Your task to perform on an android device: View the details of Flights having only one stop from Guarulhos International Airport to John F. Kennedy International Airport in the lastminute.com app.
Image 0: 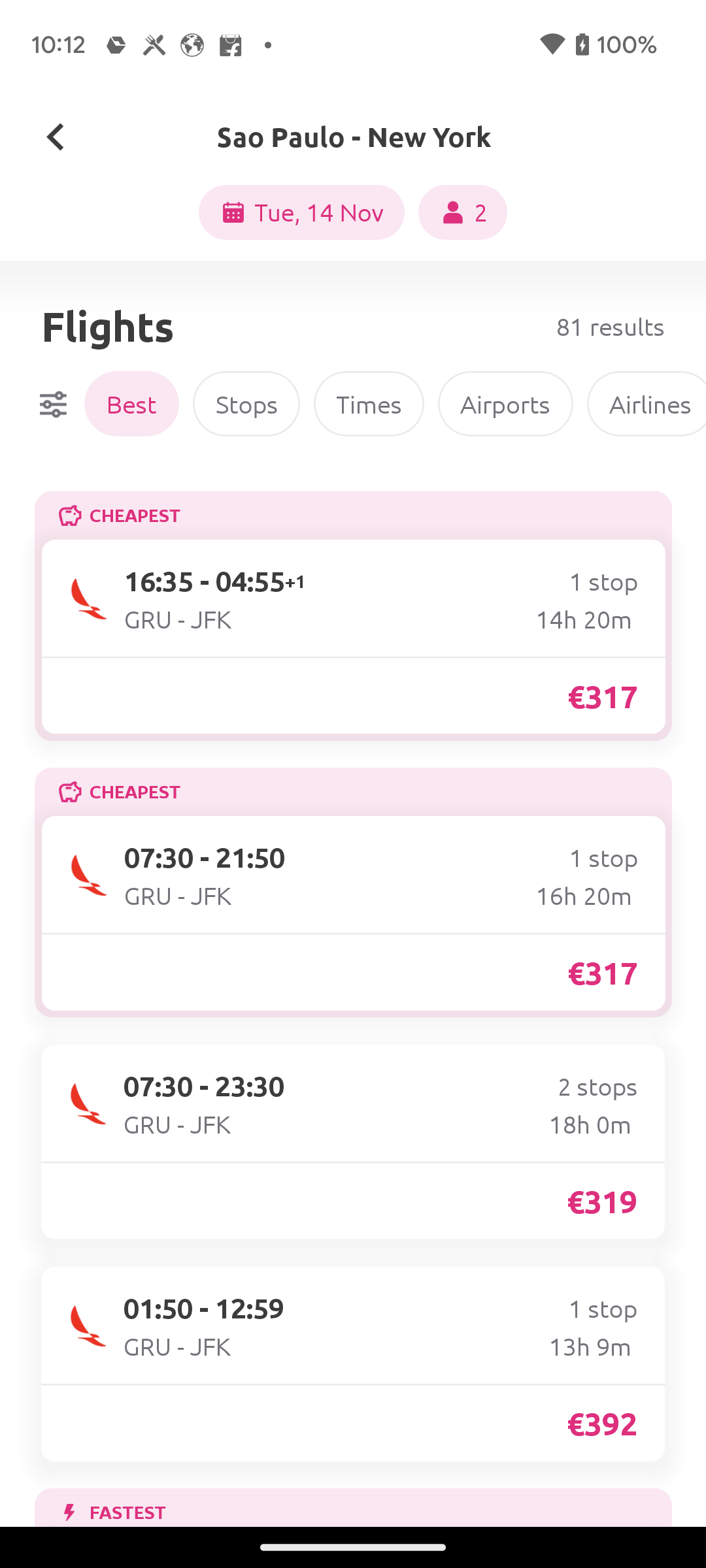
Click on the stops filter
Step 0: click (246, 404)
Image 1: 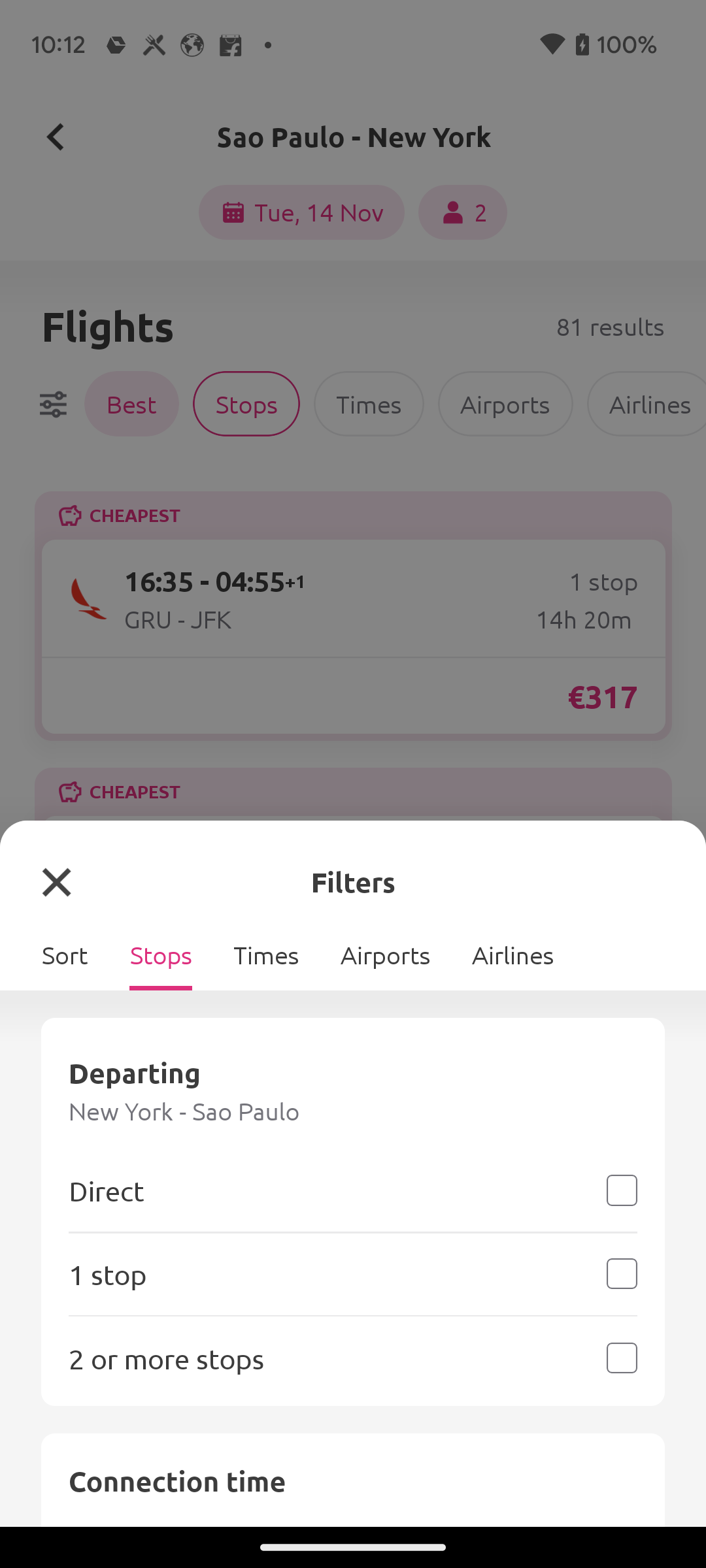
Select 1 stop
Step 1: click (352, 1274)
Image 2: 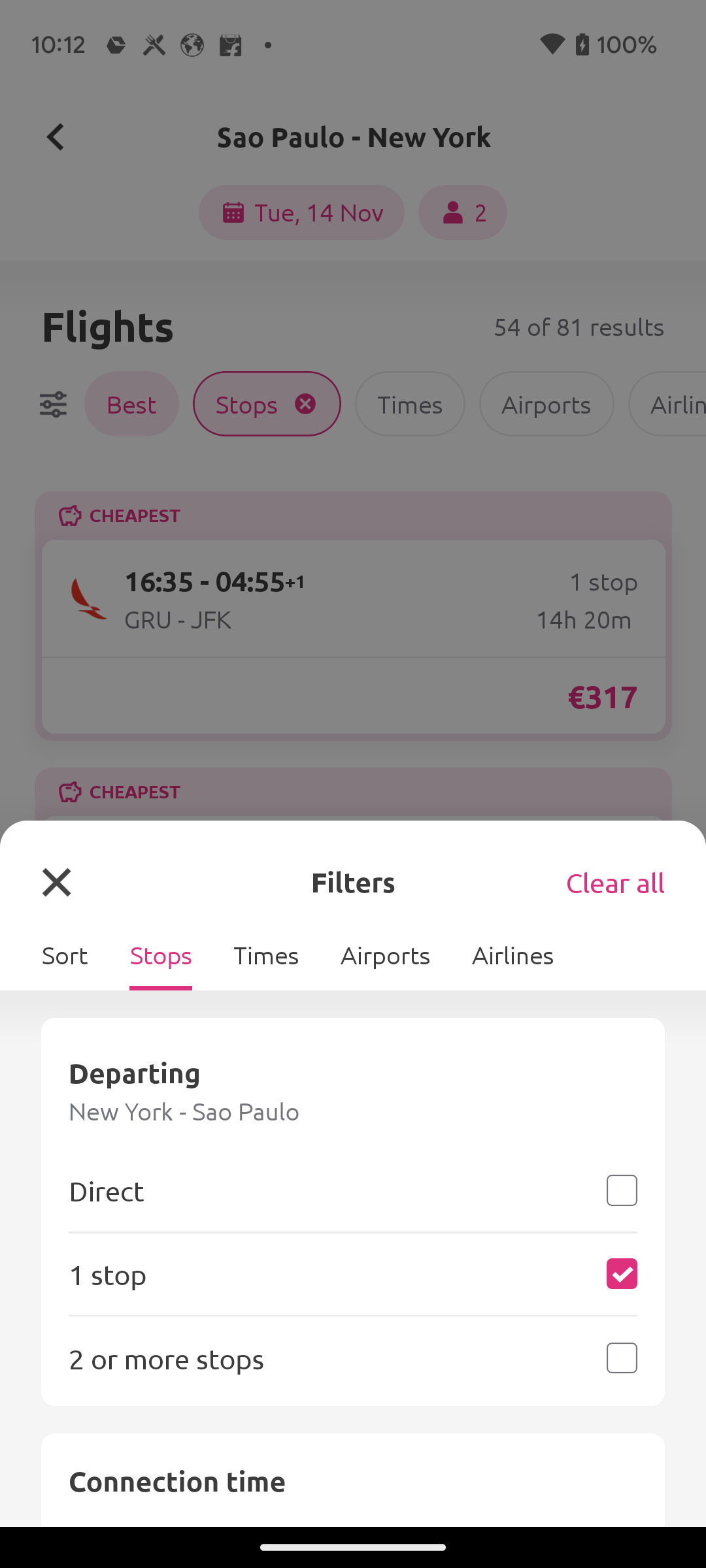
Click on the X icon to close filters
Step 2: click (352, 882)